Your task to perform on an android device: In the AccuWeather app. Check the current weather conditions in Delhi and the forecast on the display.
Image 0: 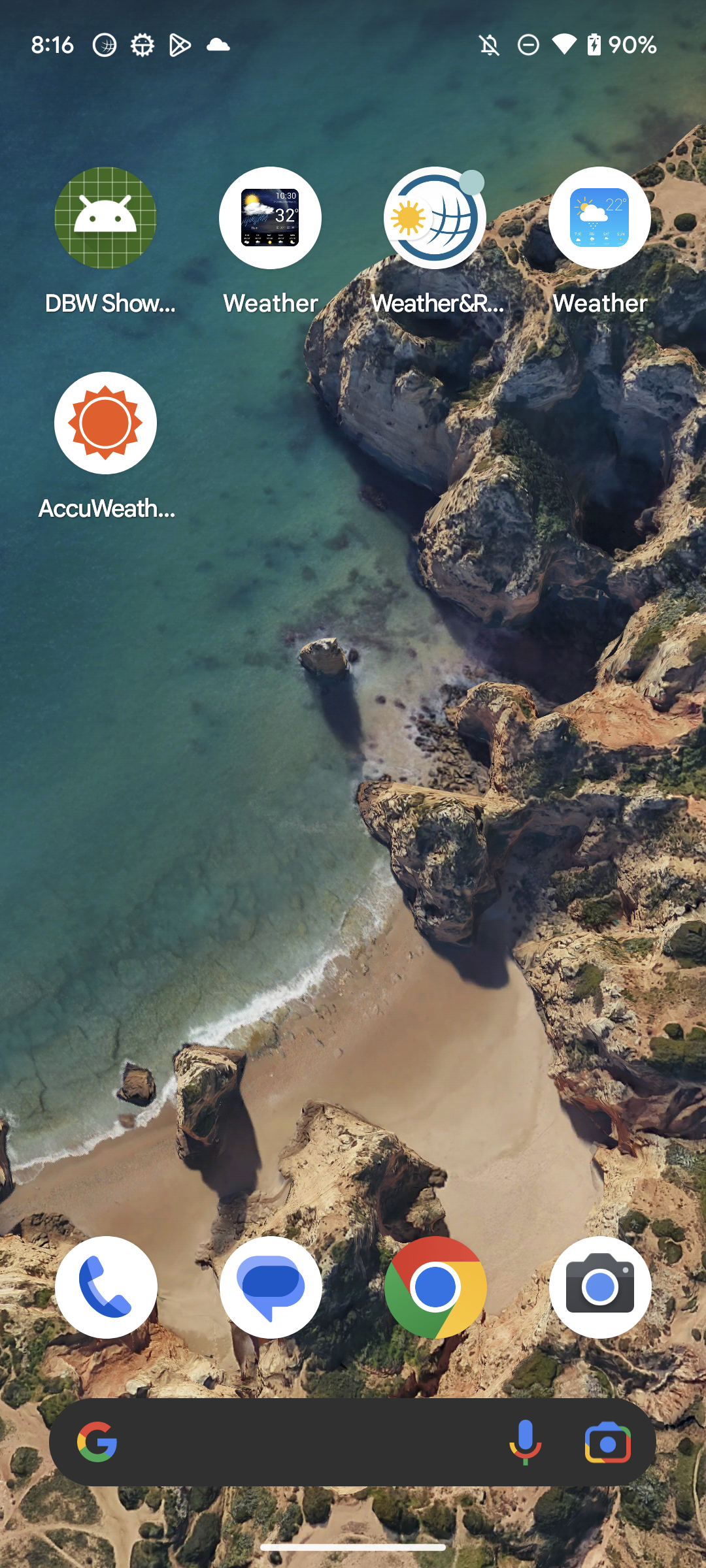
Open the AccuWeather app
Step 0: open app "AccuWeather"
Image 1: 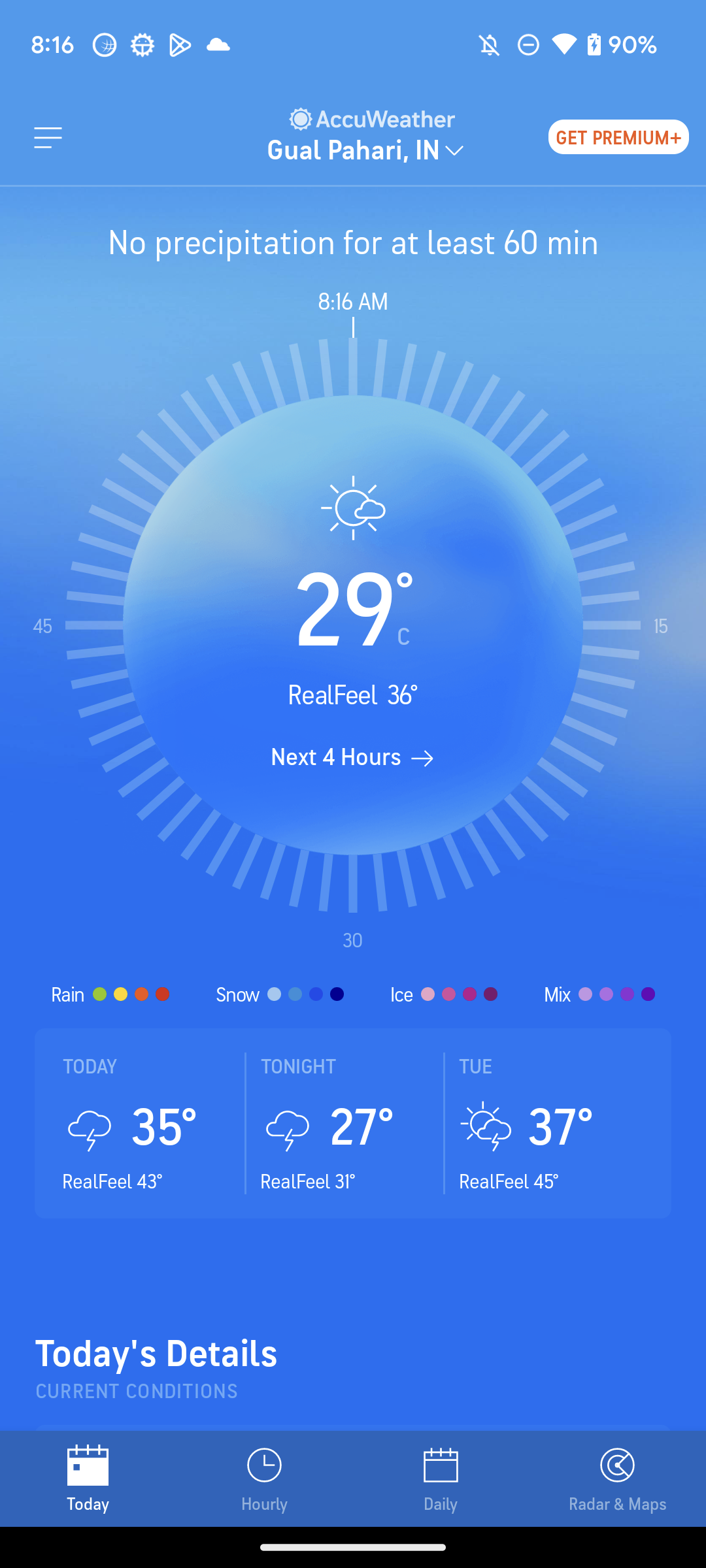
Click on the AccuWeather option at the top middle of the screen
Step 1: click (373, 119)
Image 2: 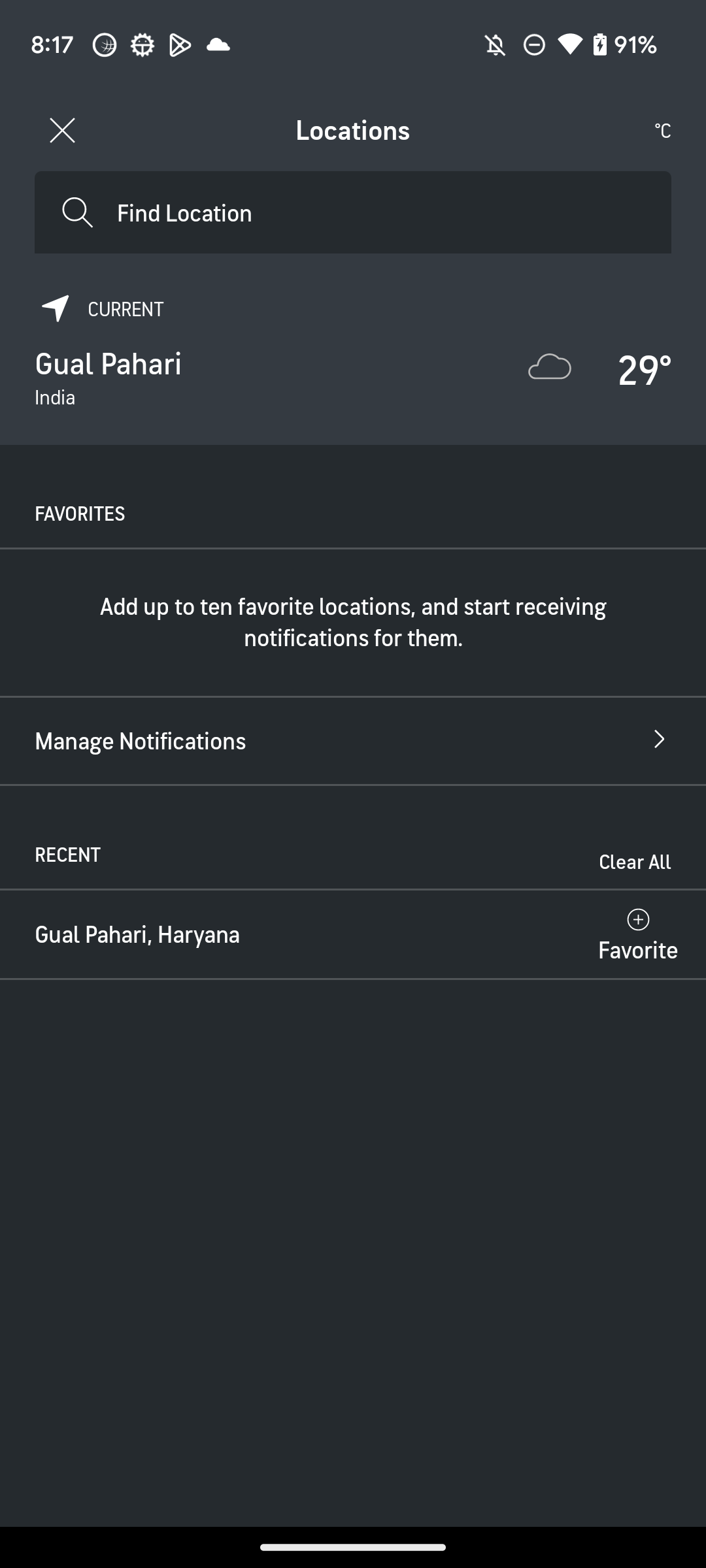
Click on the Search icon at the top of the screen
Step 2: click (184, 212)
Image 3: 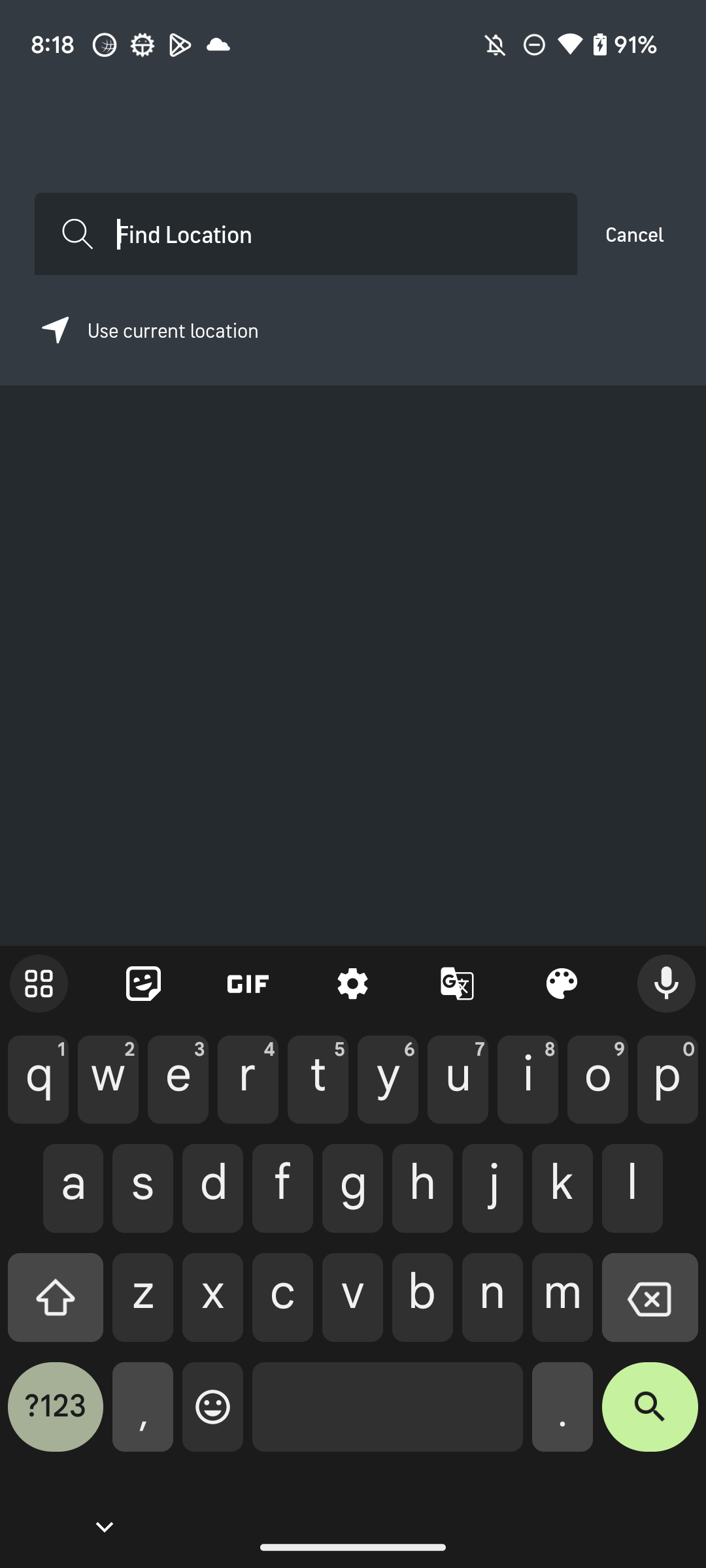
Type"Delhi" in the Find location search bar
Step 3: type "Delhi"
Image 4: 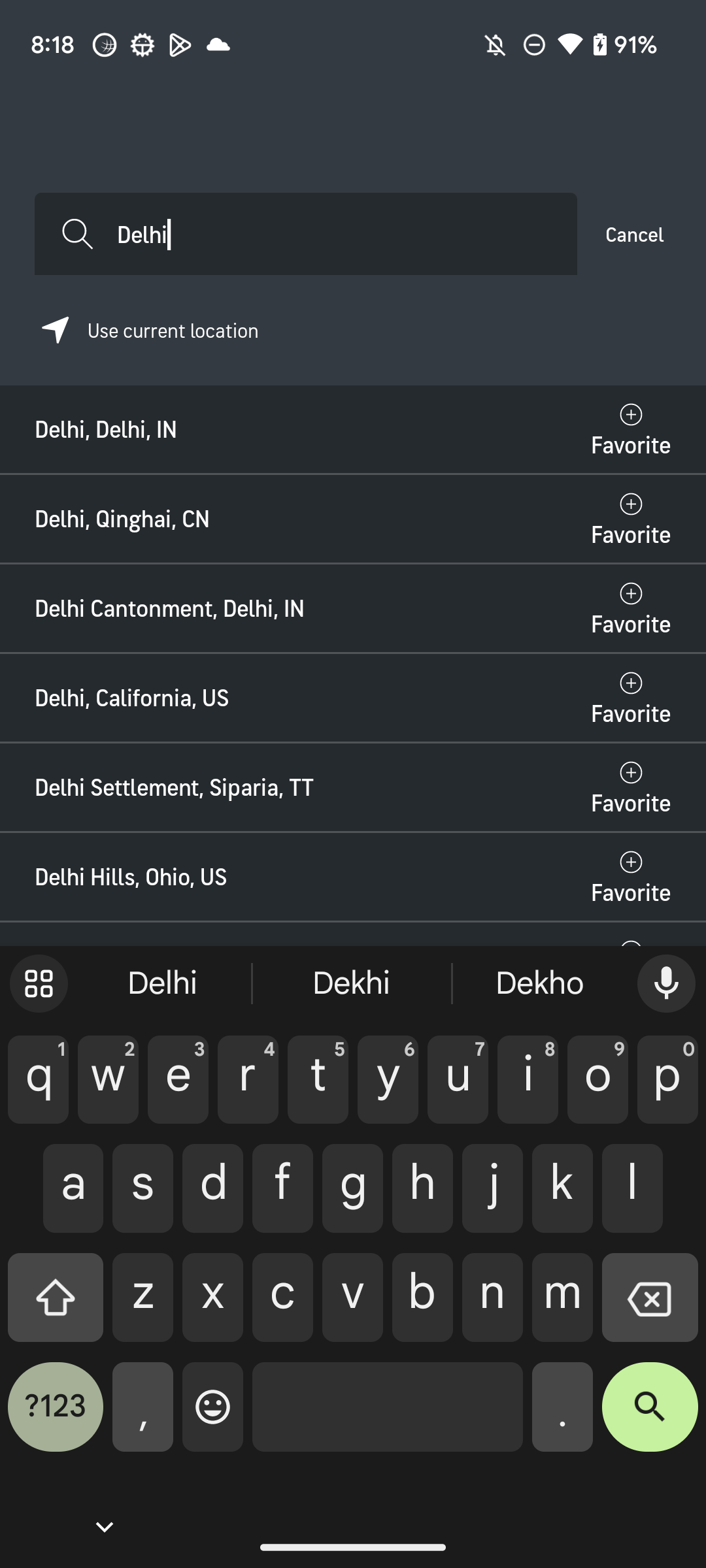
Click on the Delhi,Delhi,IN result
Step 4: click (305, 429)